Your task to perform on an android device: View the details of the bus leaving at 12:57 in the Riyadh bus app.
Image 0: 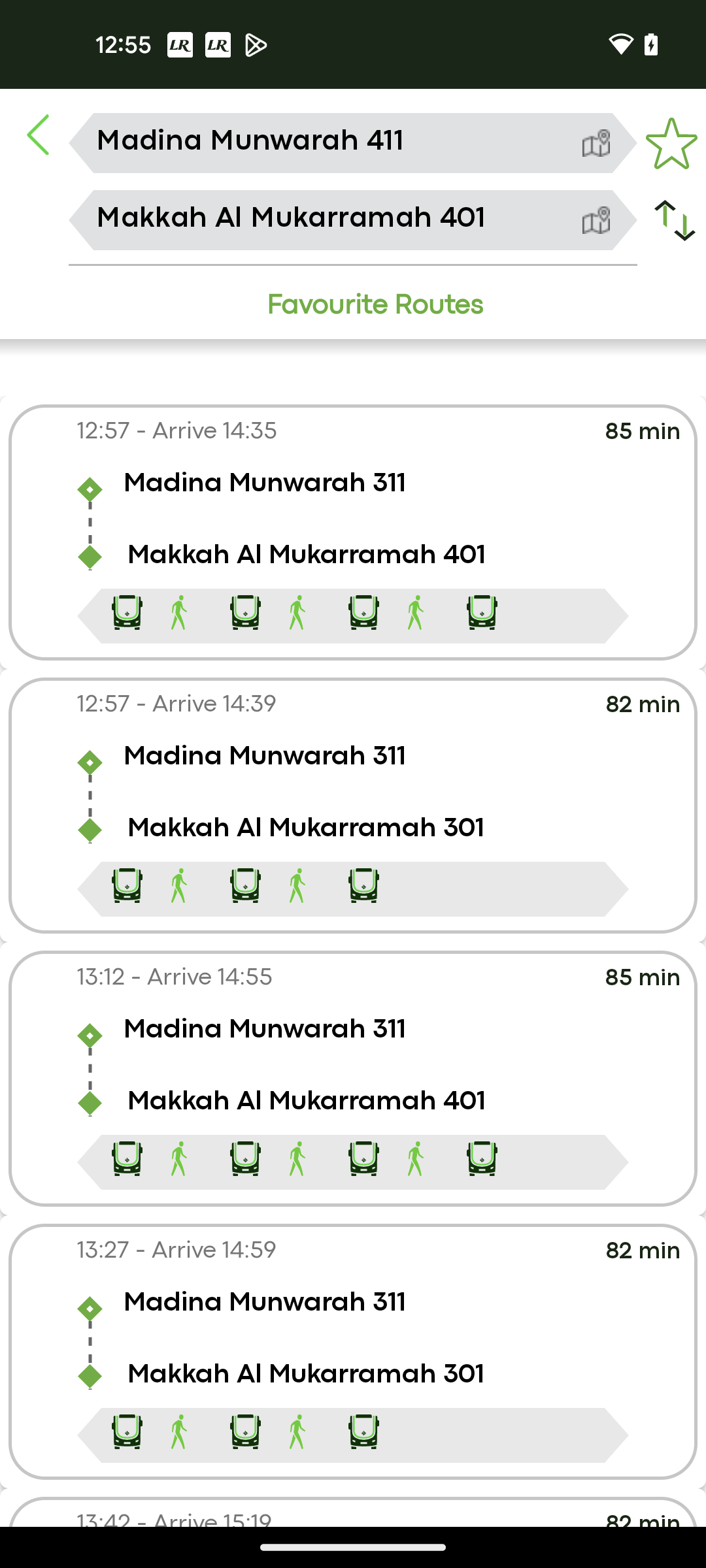
Open the first searched result
Step 0: click (304, 519)